Your task to perform on an android device: Mike wants to cook some dessert and wants my suggestion. So , share the lazy lasagna recipe with him at mike.waggoner@hotwater.com.
Image 0: 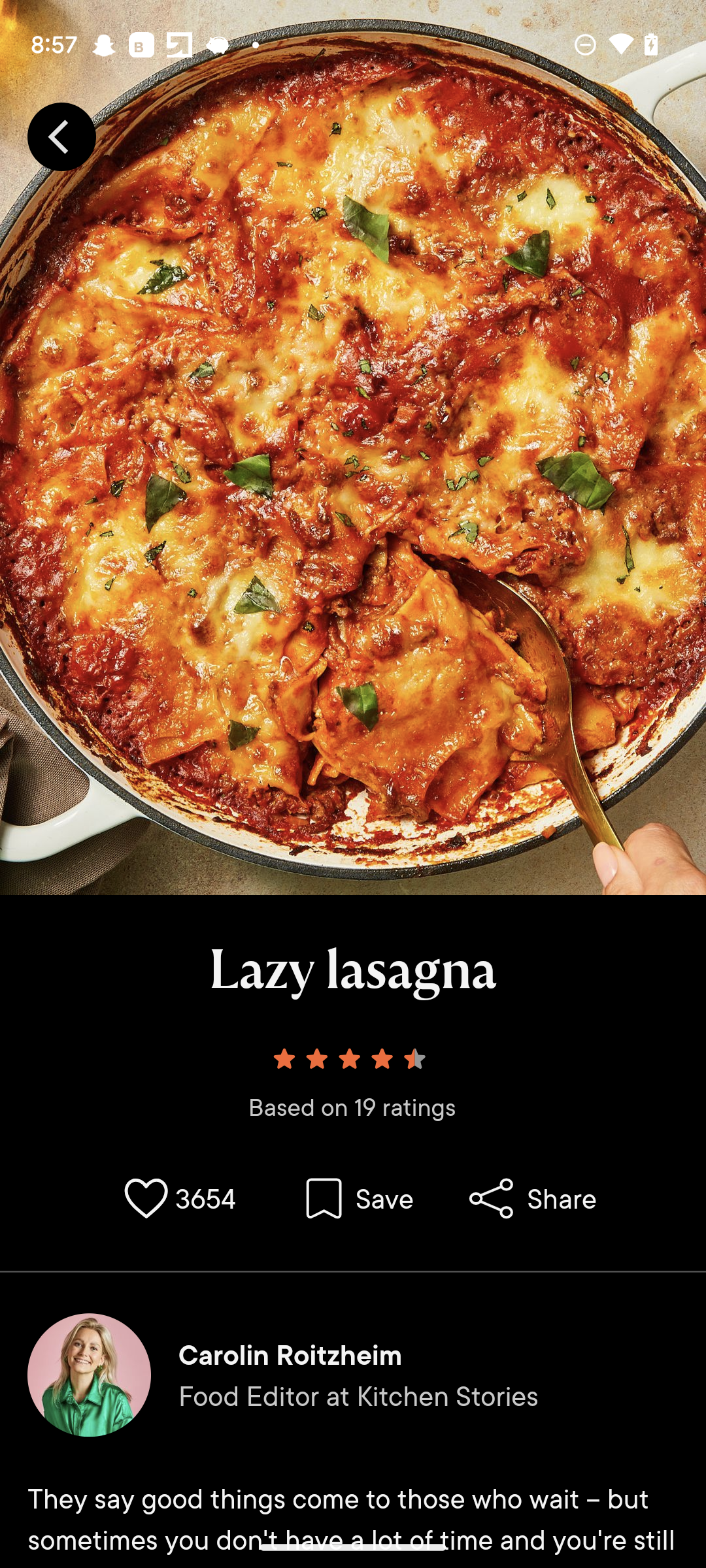
Click on the share button.
Step 0: click (533, 1198)
Image 1: 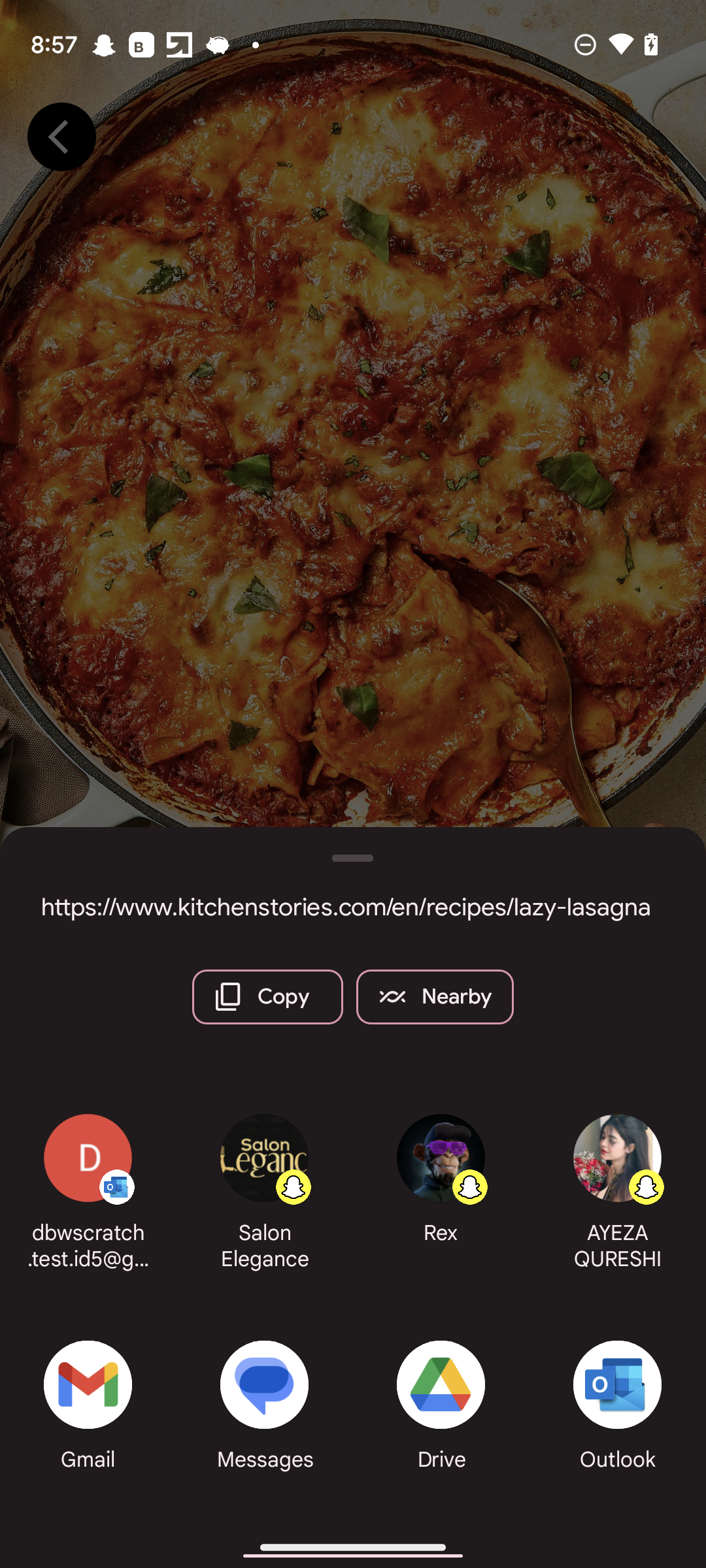
click on the Gmail option.
Step 1: click (91, 1386)
Image 2: 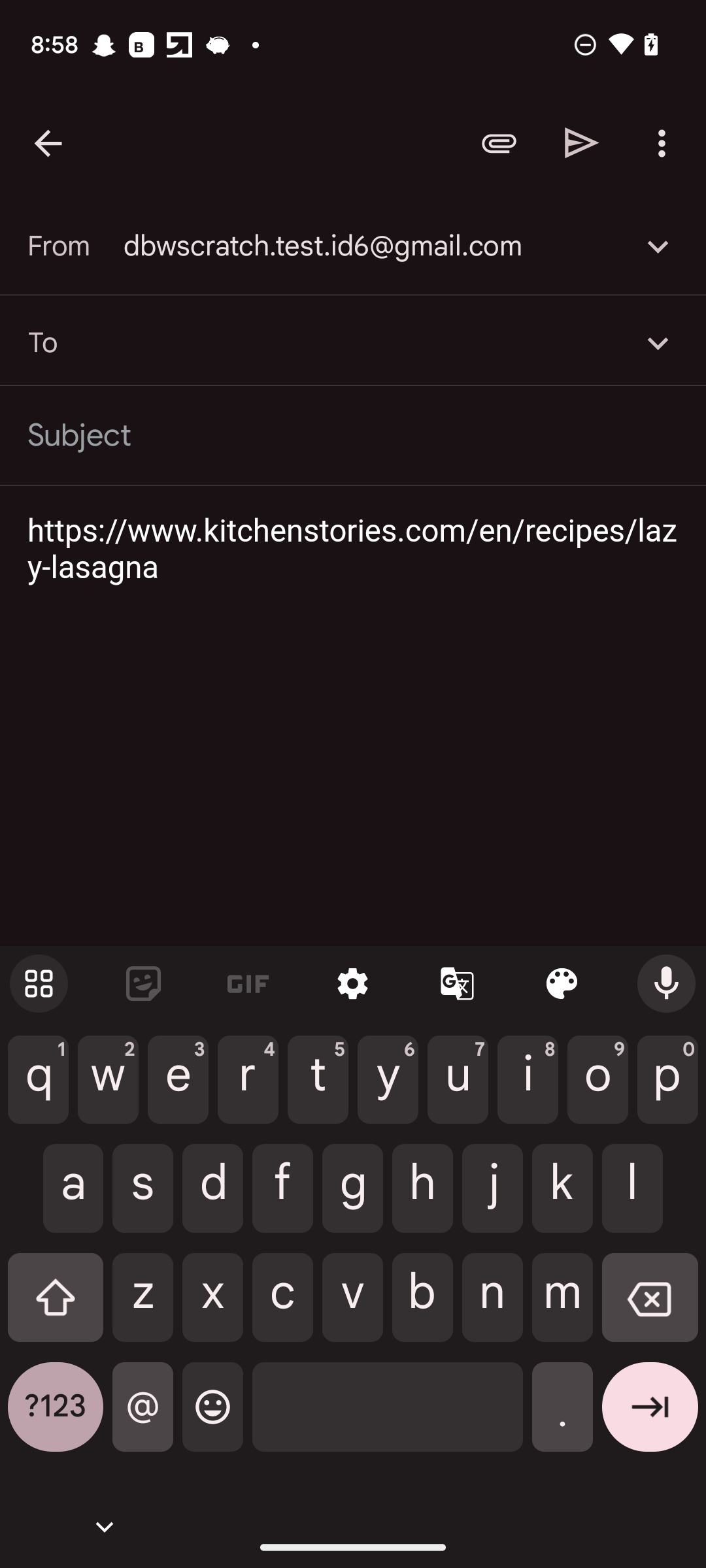
Type recipient as mike.waggoner@hotwater.com 
Step 2: type "mike.waggoner@hotwater.com"
Image 3: 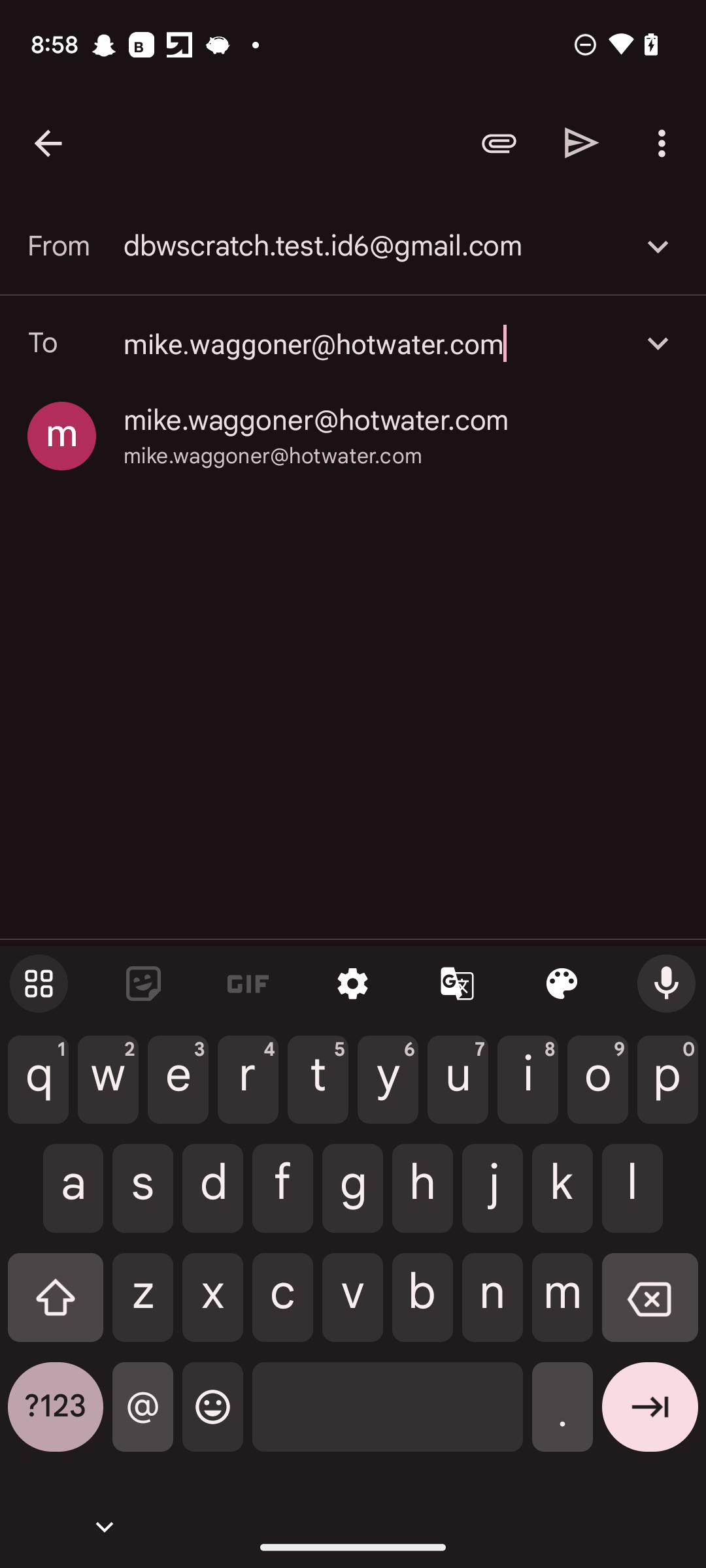
Click on mike.waggoner@hotwater.com
Step 3: click (316, 420)
Image 4: 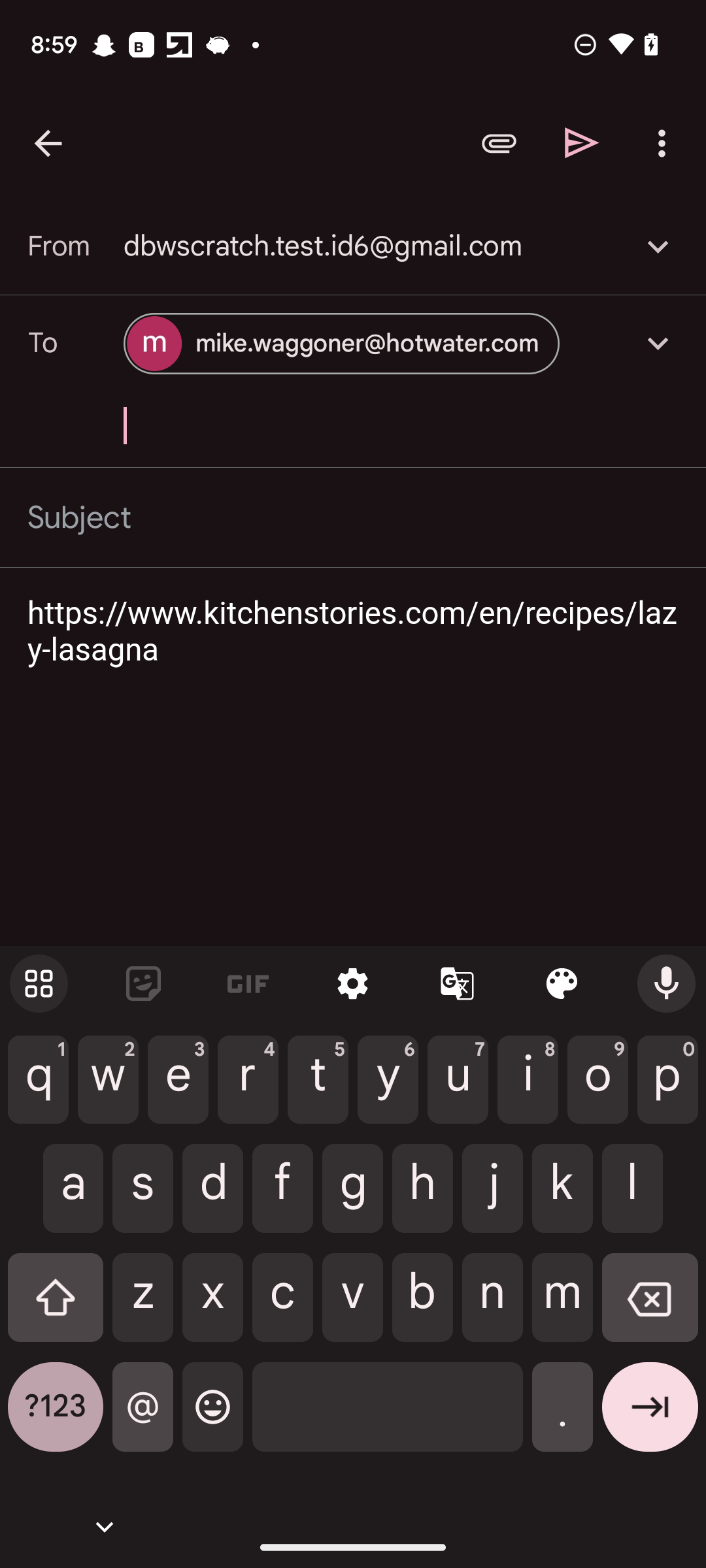
Click on the send icon.
Step 4: click (582, 142)